Your task to perform on an android device: I'd want a personalised guided meditation to help me be productive throughout the day , play the guided meditation podcast in the Mindfulness app .
Image 0: 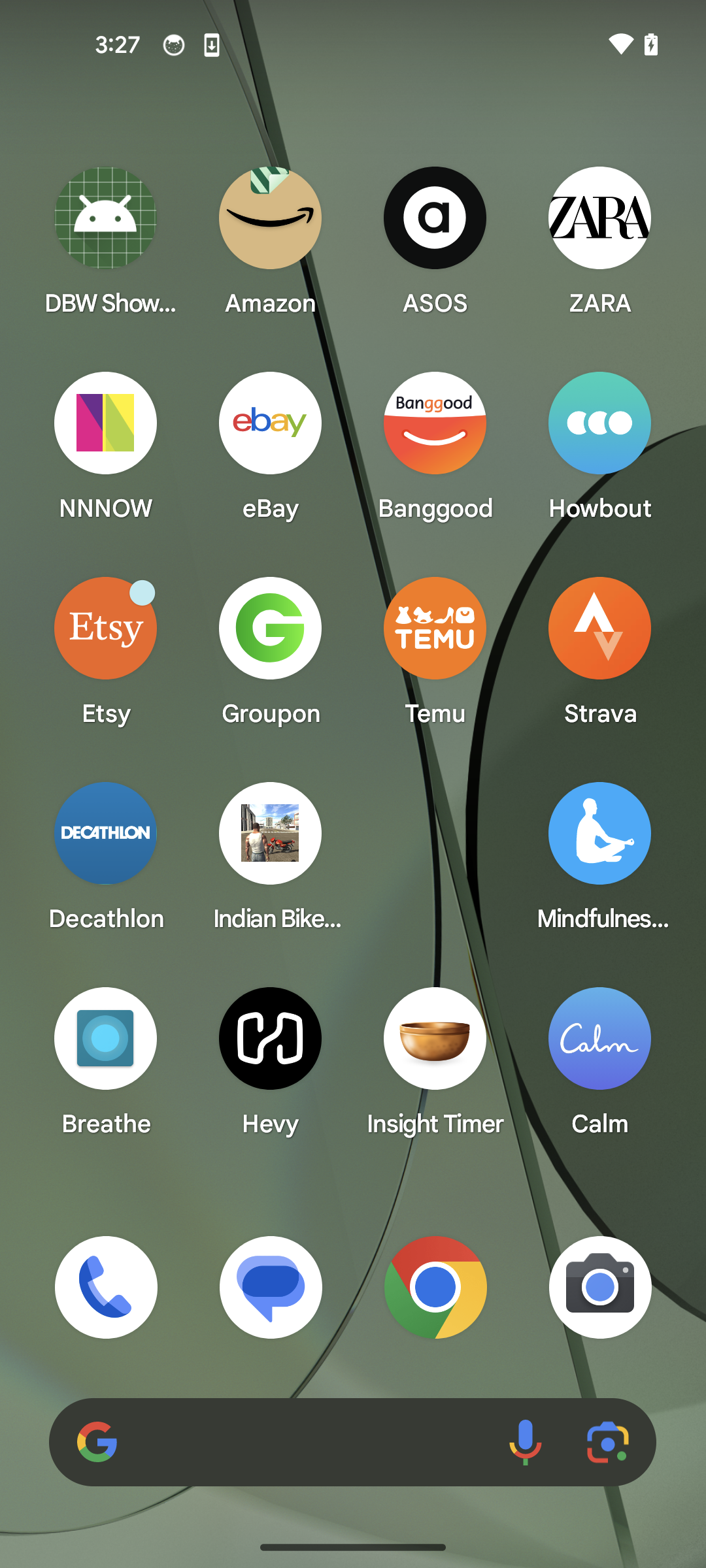
Open the Mindfulness app
Step 0: open app "Mindfulness App"
Image 1: 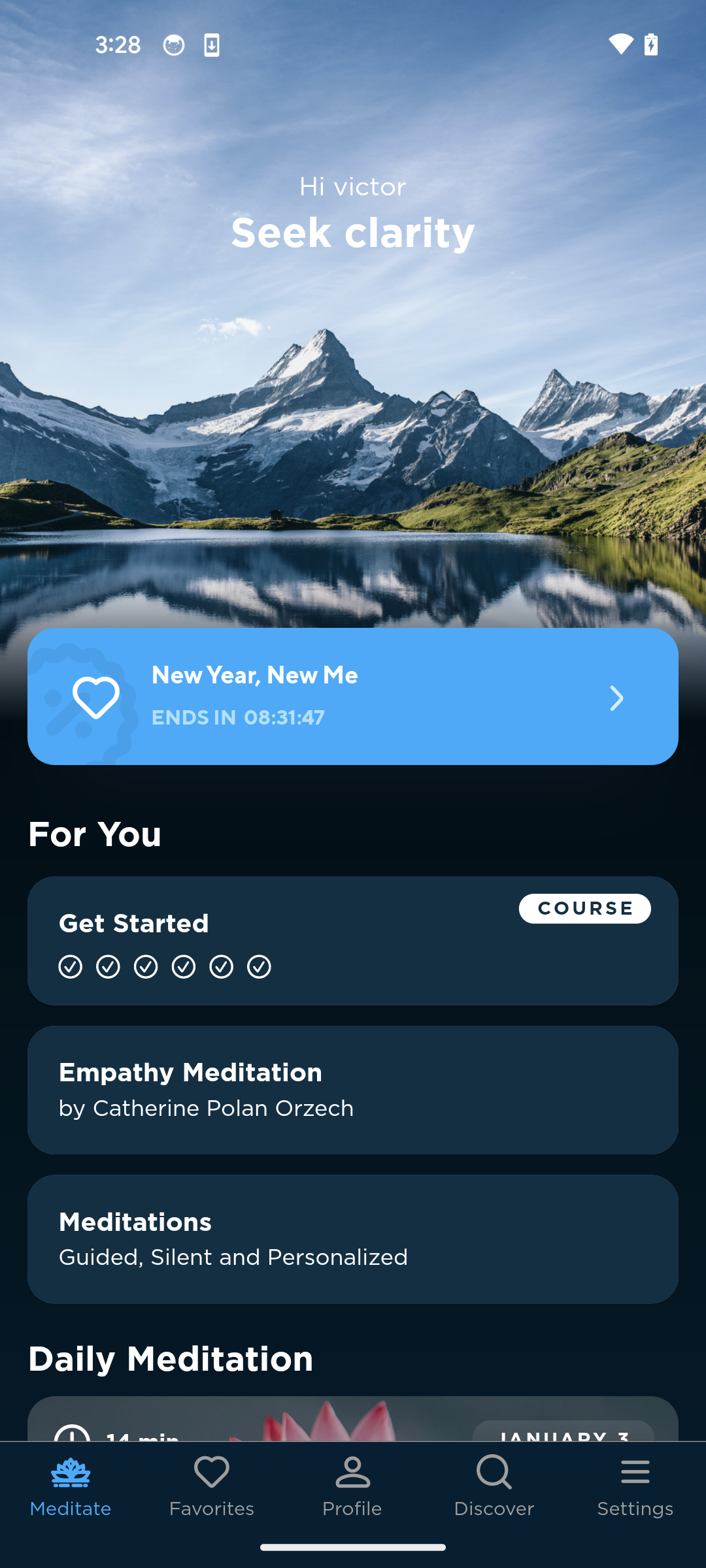
Click on the Get started button
Step 1: click (353, 940)
Image 2: 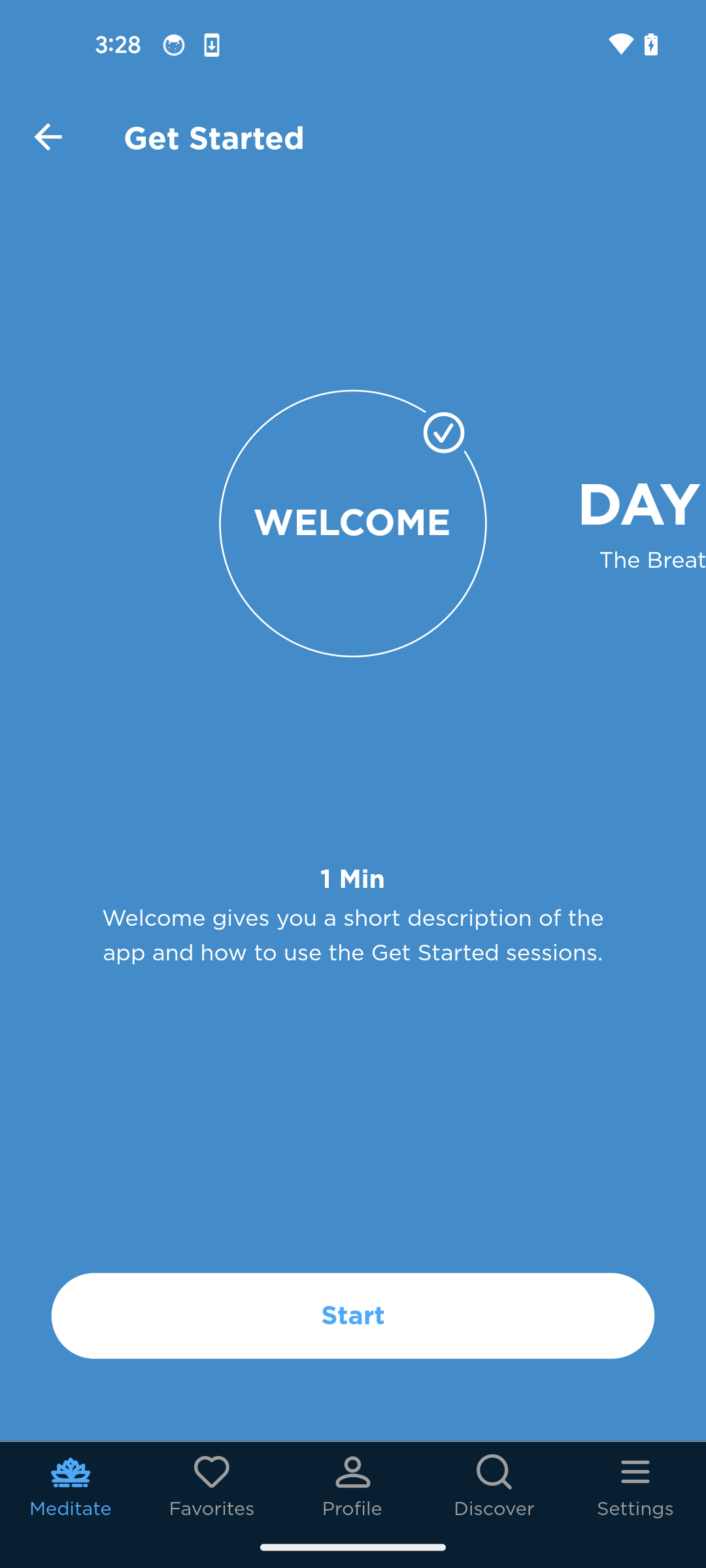
Click on the Start button at the bottom of the screen
Step 2: click (353, 1316)